Your task to perform on an android device: I am feeling a little bit lazy and it's not good for me , Set up the Home workout app account for me .
Image 0: 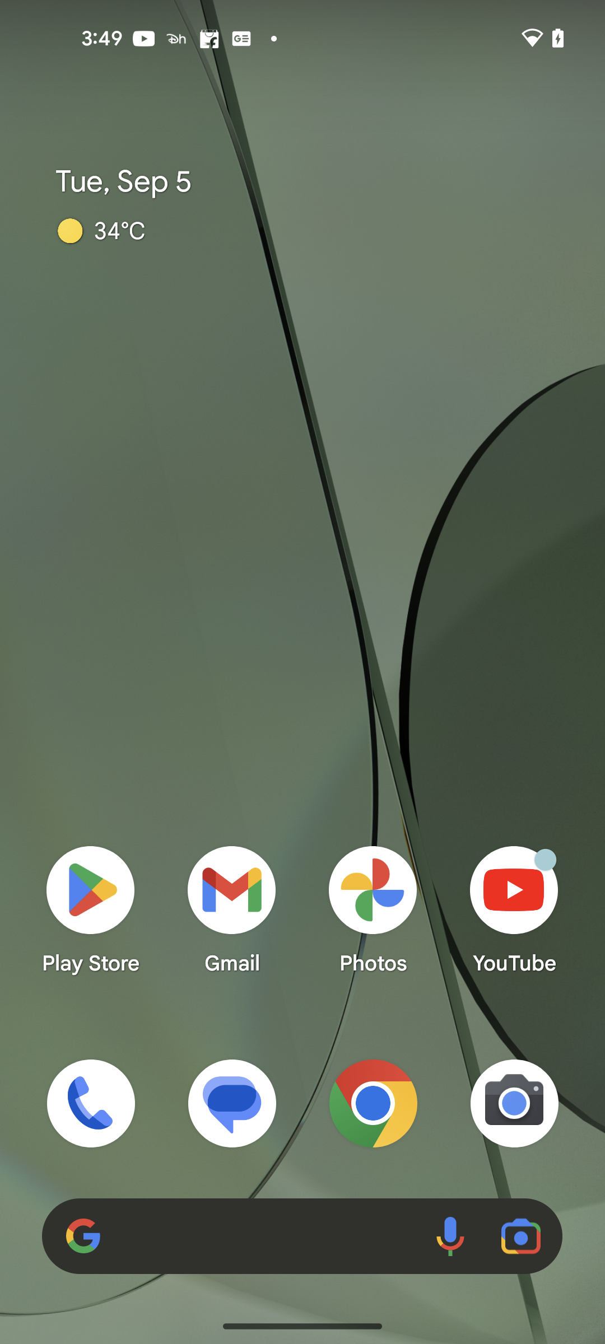
Open the Home Workout app
Step 0: open app "Home Workout"
Image 1: 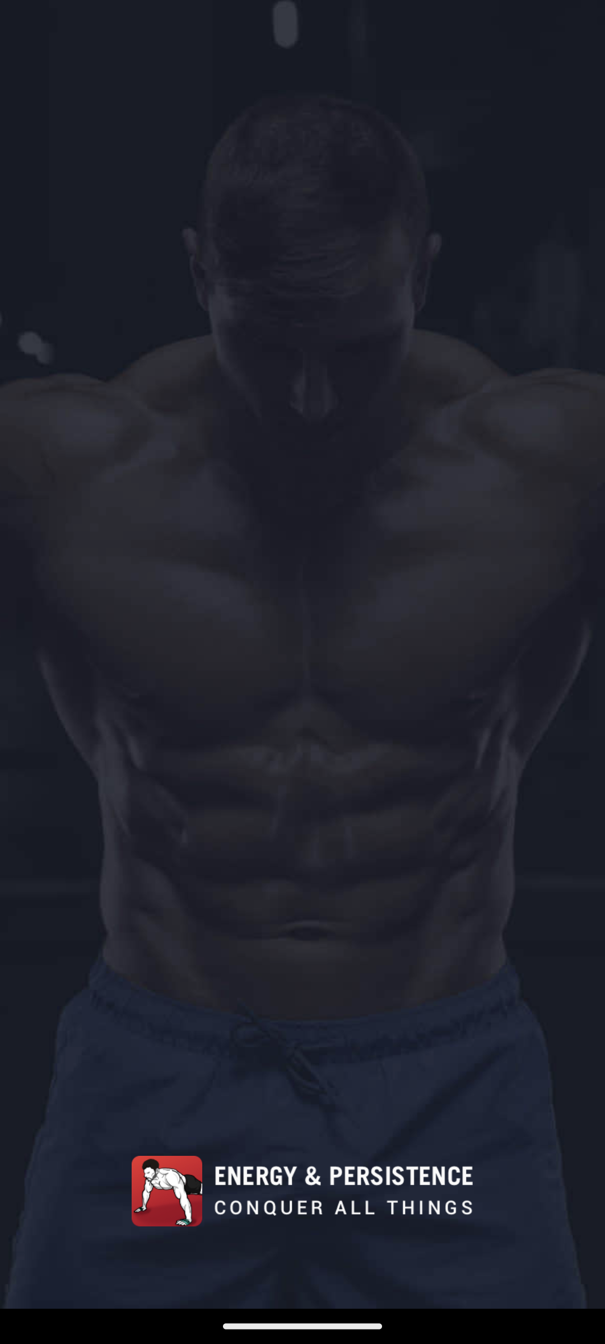
Open the Home Workout app
Step 1: wait
Image 2: 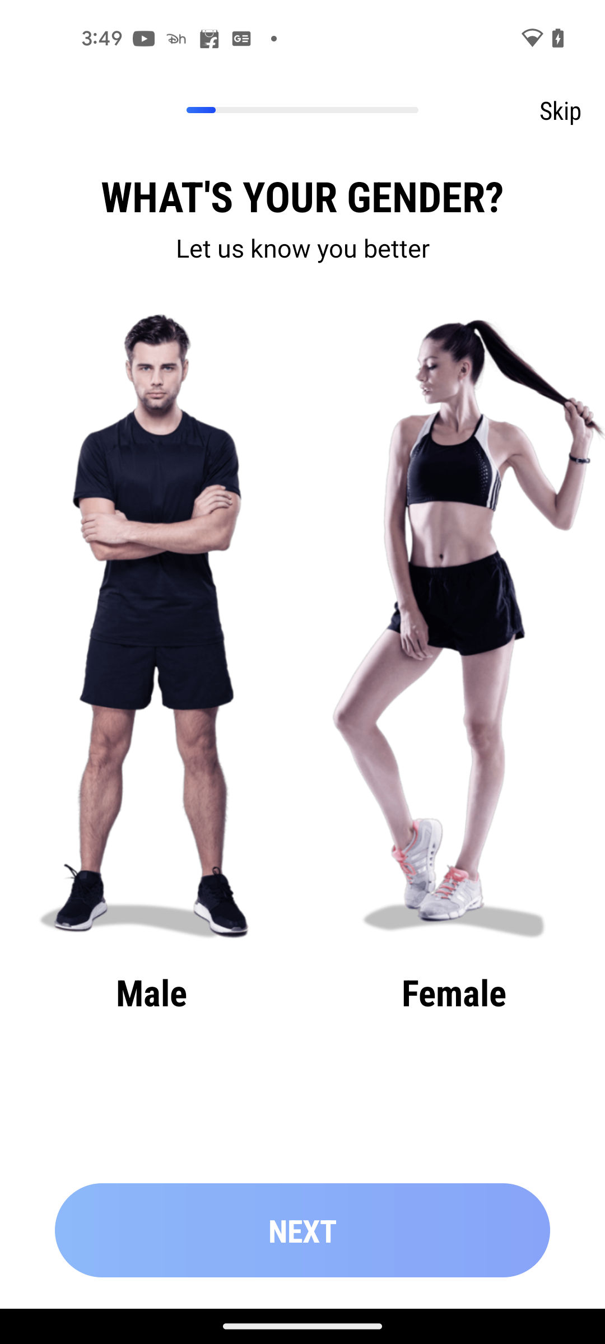
Select the Gender Male
Step 2: click (152, 671)
Image 3: 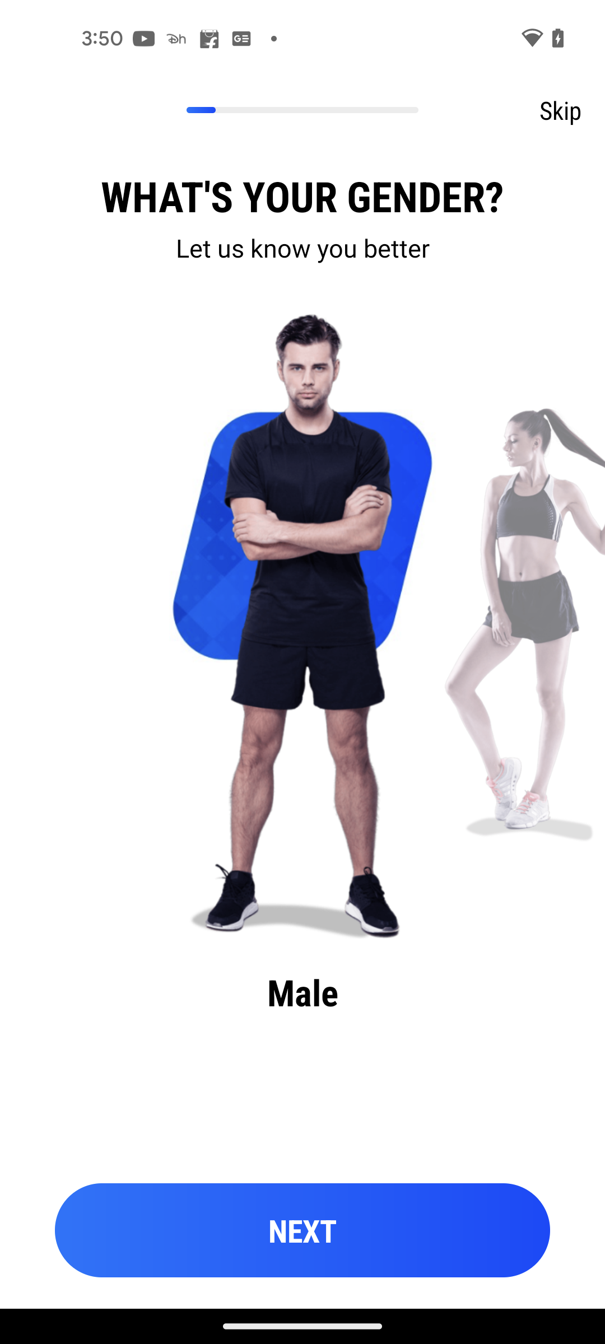
Click on the NEXT button
Step 3: click (302, 1230)
Image 4: 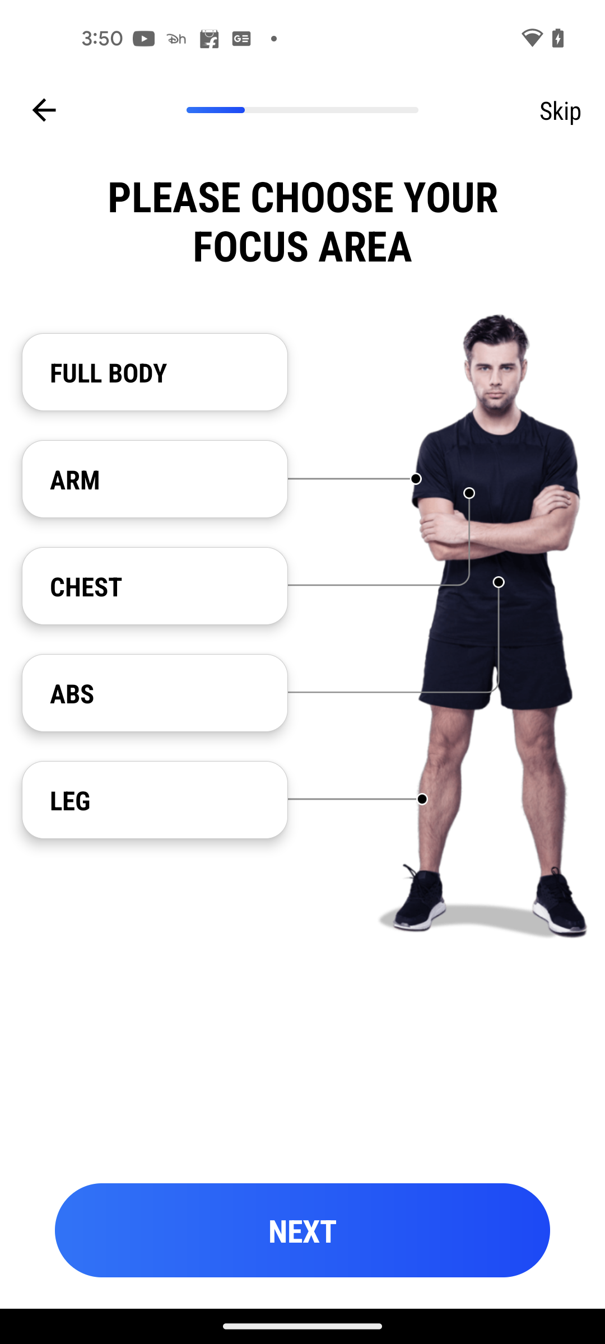
Select the FULL BODY mode
Step 4: click (155, 372)
Image 5: 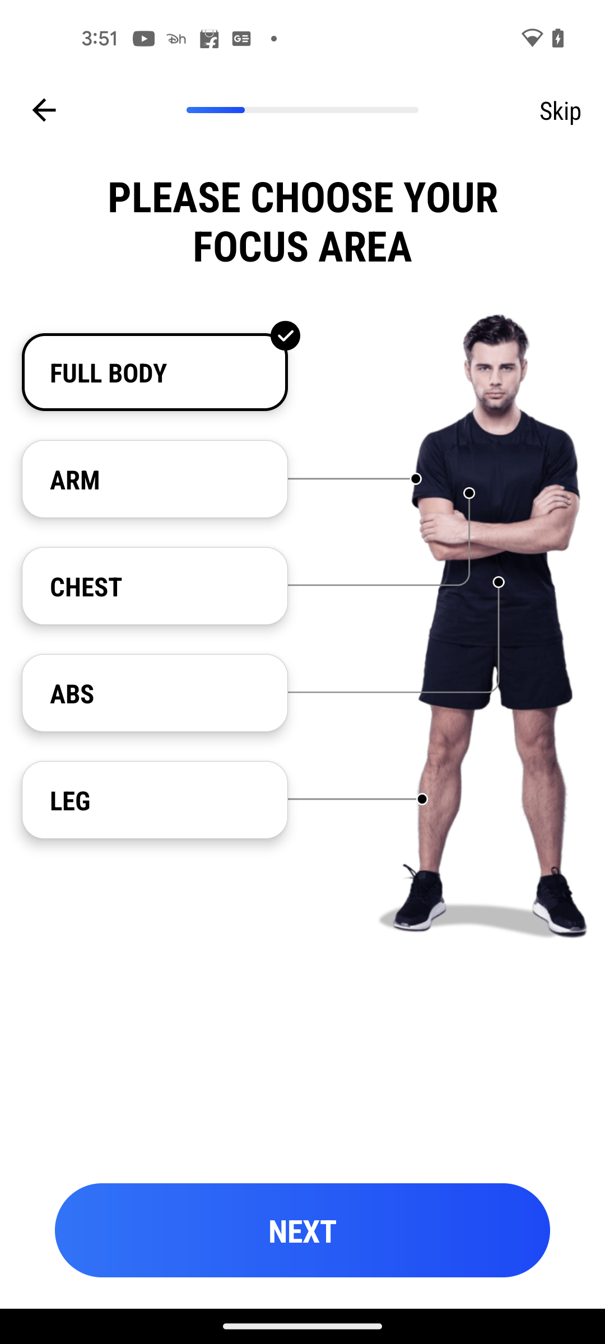
Click on the NEXT Button
Step 5: click (302, 1230)
Image 6: 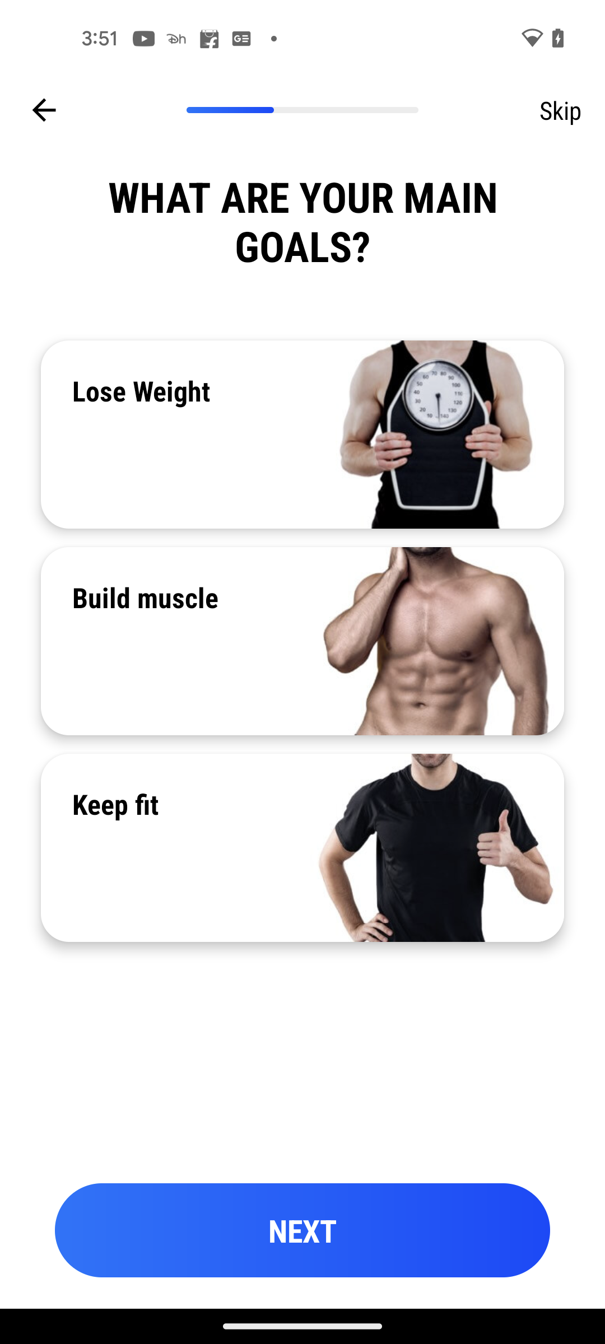
Select the Keep fit Goal 
Step 6: click (87, 845)
Image 7: 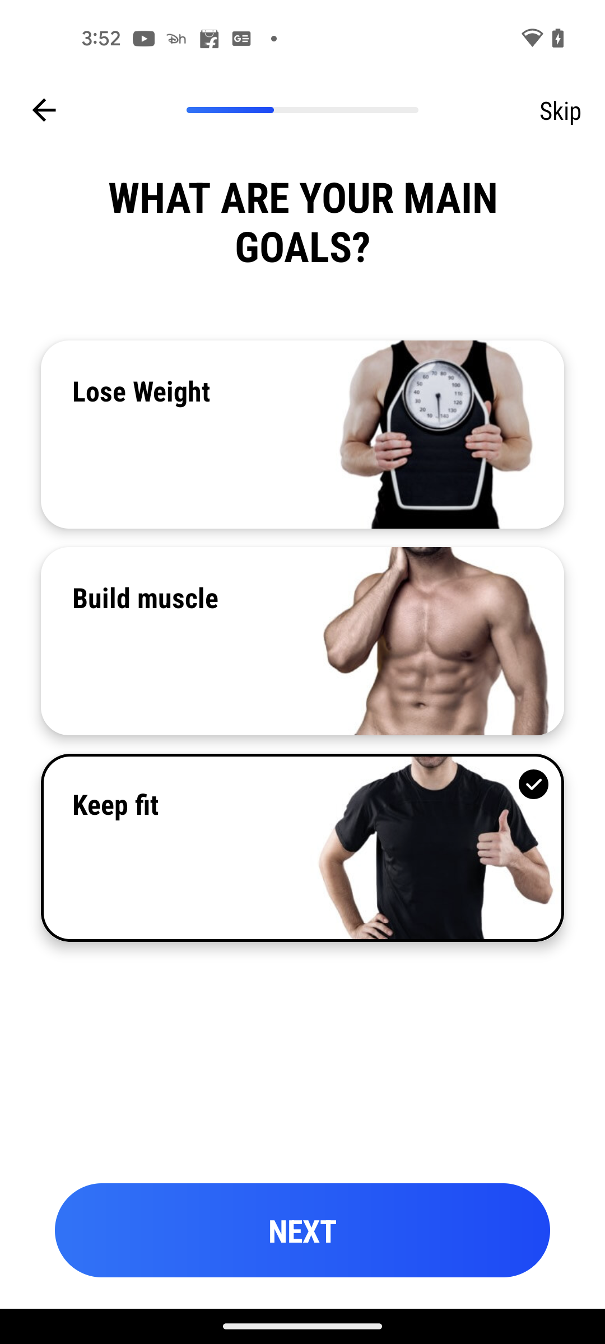
Click on the NEXT Button
Step 7: click (302, 1230)
Image 8: 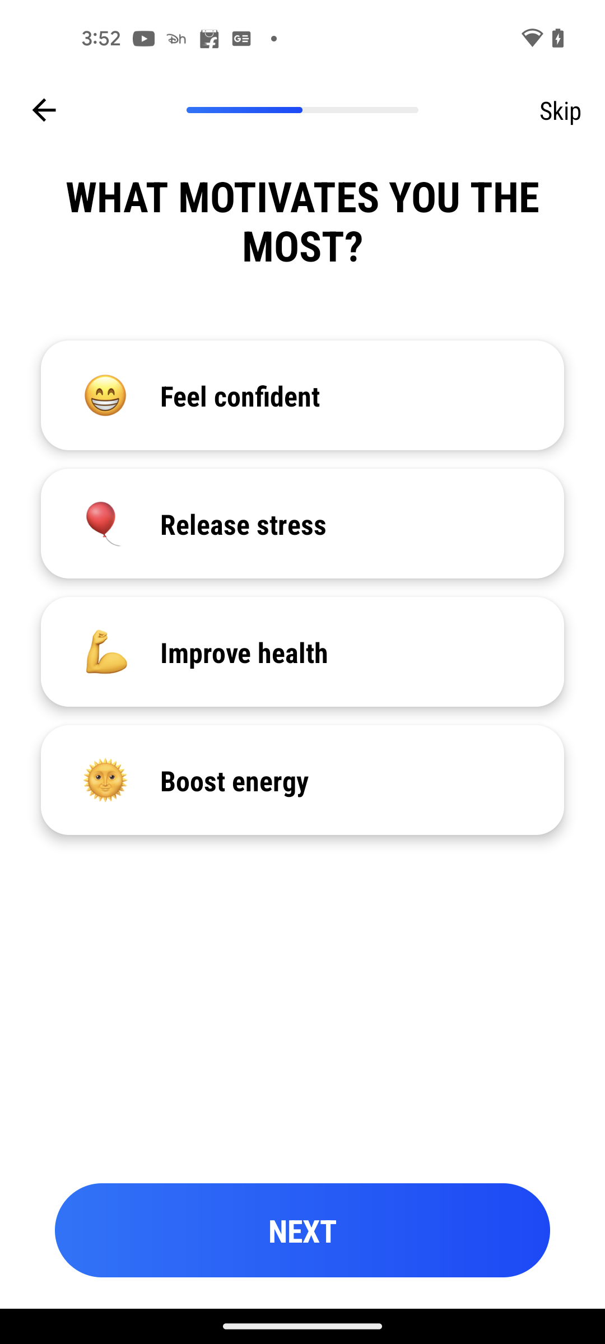
Select Boost energy motivation type
Step 8: click (234, 780)
Image 9: 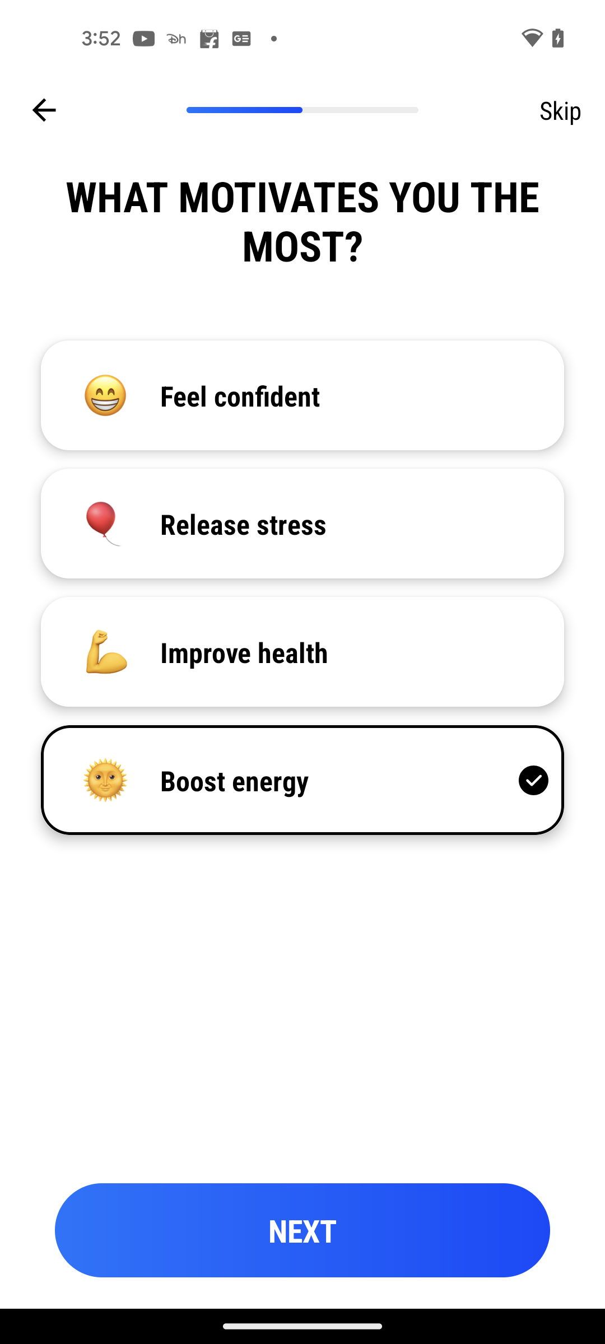
Click on the NEXT button
Step 9: click (302, 1230)
Image 10: 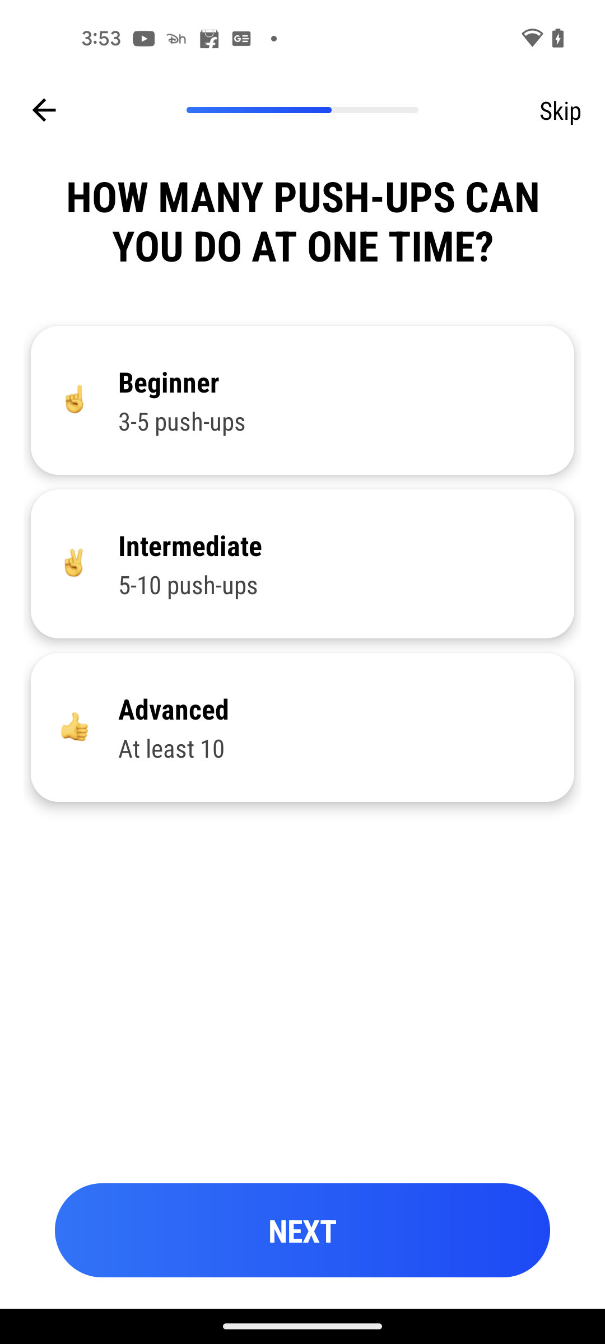
Select Beginner mode
Step 10: click (169, 381)
Image 12: 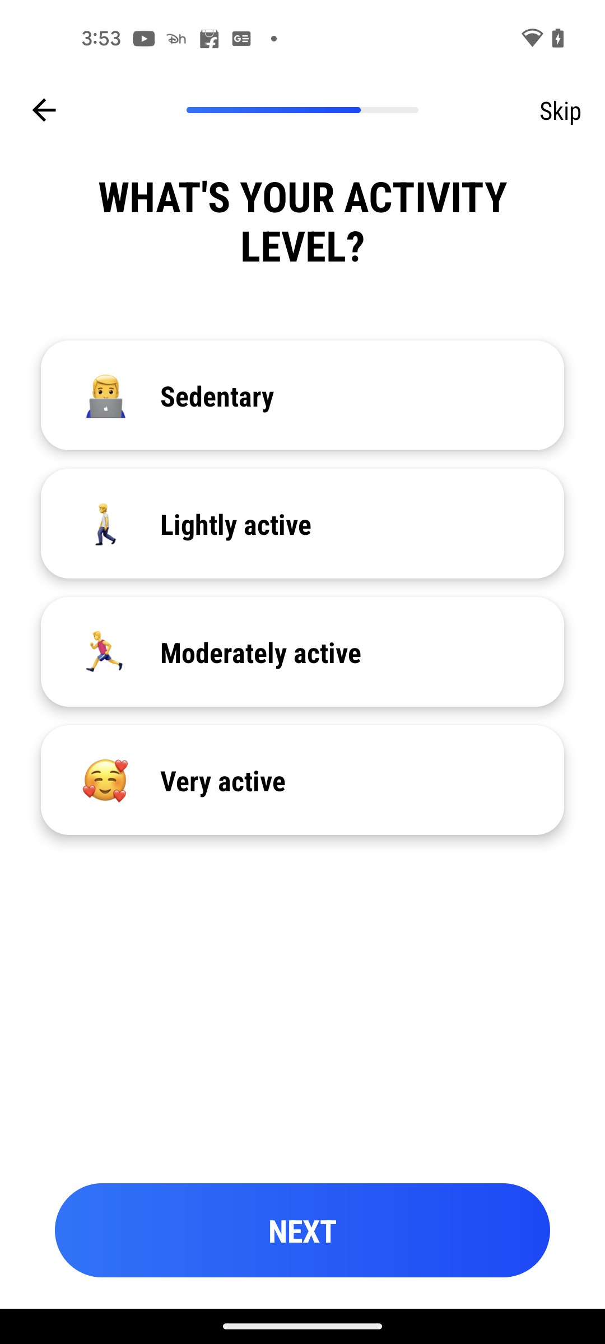
Select Lightly active activity level
Step 12: click (235, 524)
Image 13: 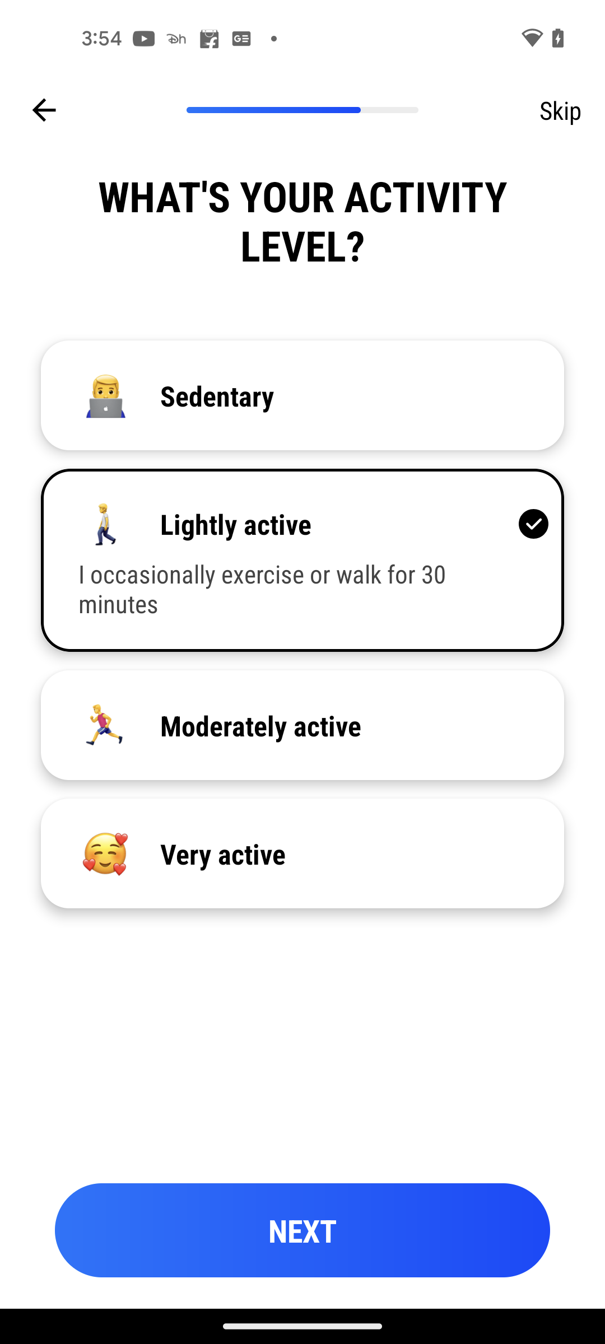
Click on the NEXT Button
Step 13: click (302, 1230)
Image 14: 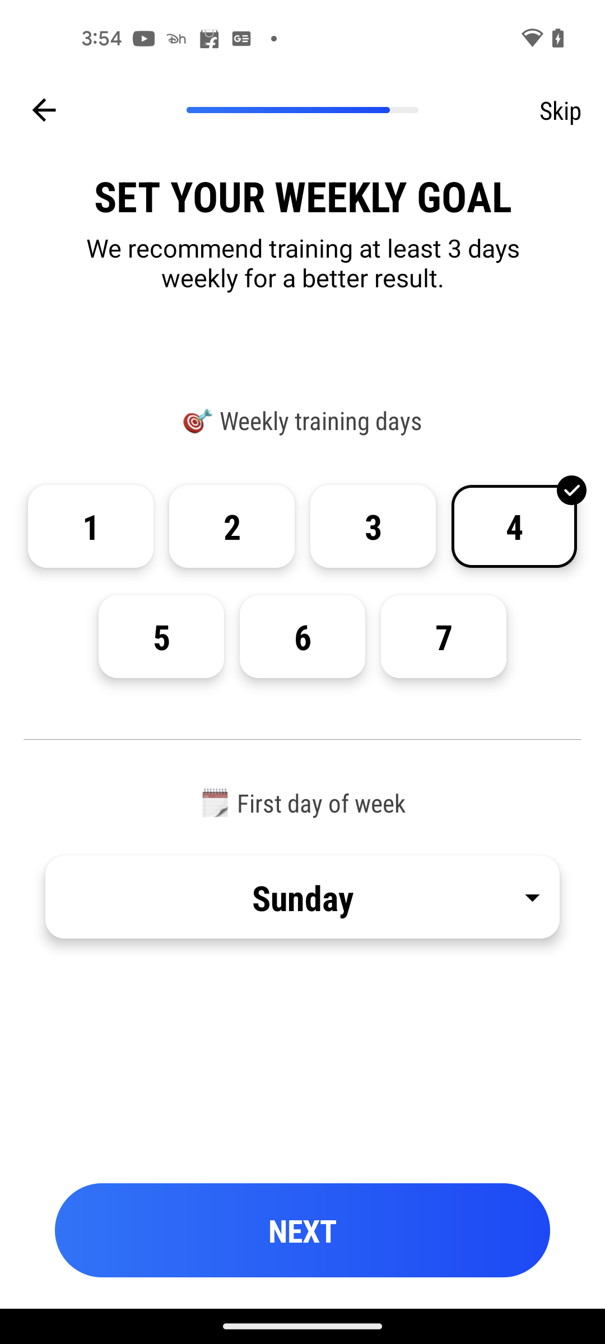
Click on the NEXT Button
Step 14: wait